Your task to perform on an android device: Select the first option from the suggested routes and scroll up to view their departure and arrival times.
Image 0: 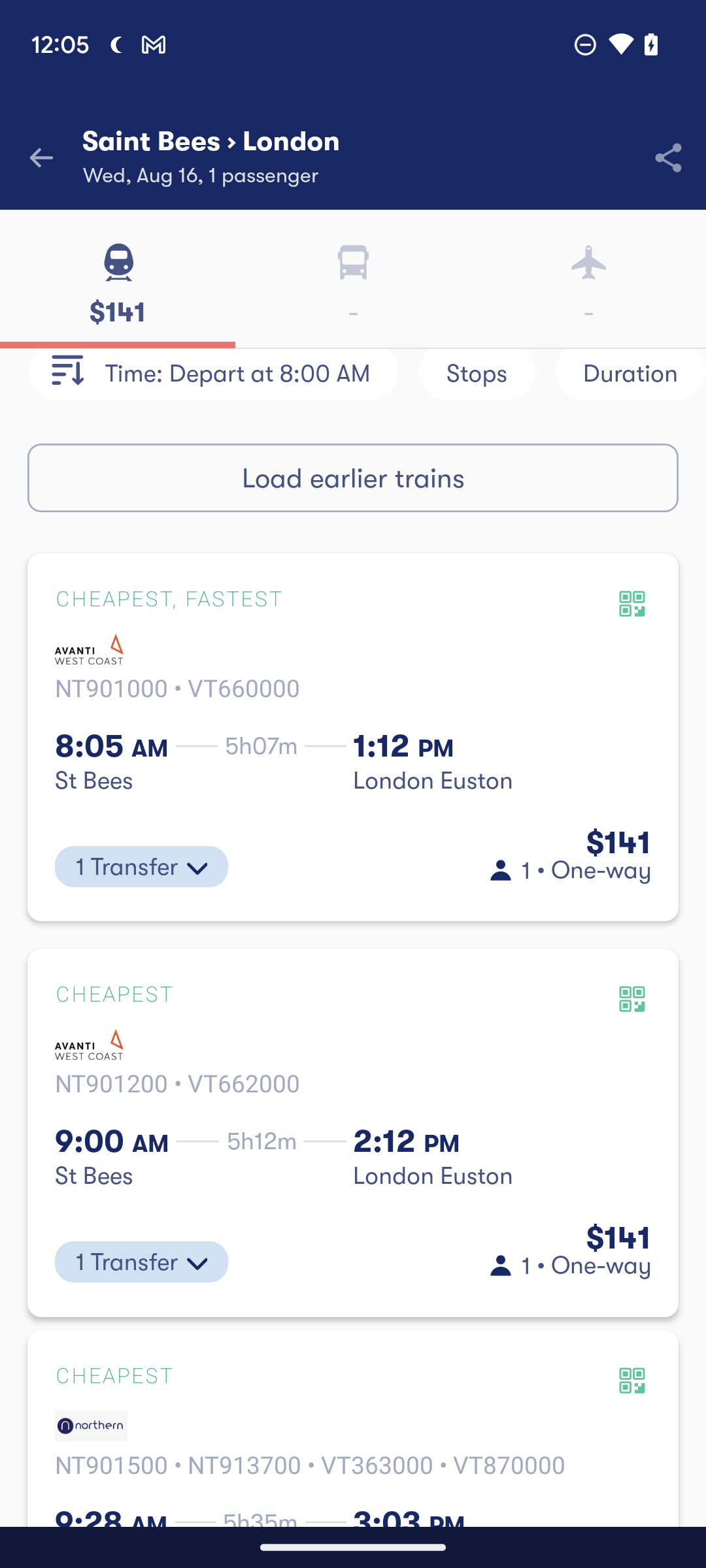
Click on 8:05 AM on the left side of the screen
Step 0: click (112, 745)